Your task to perform on an android device: In the eBAy app,search for the adidas high top style in shoe shaft style, as it has good ankle support.
Image 0: 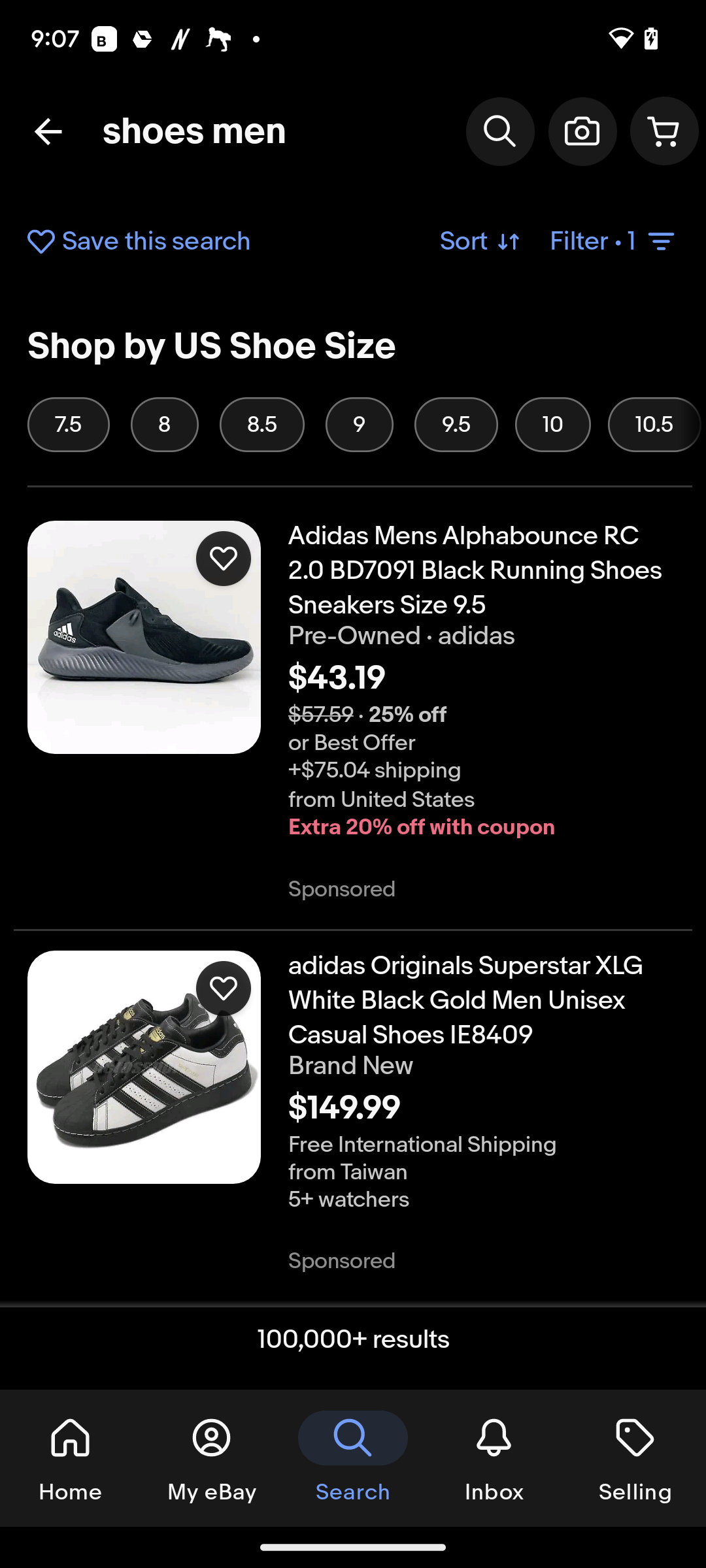
Click on Filter at the top right of the screen.
Step 0: click (614, 242)
Image 1: 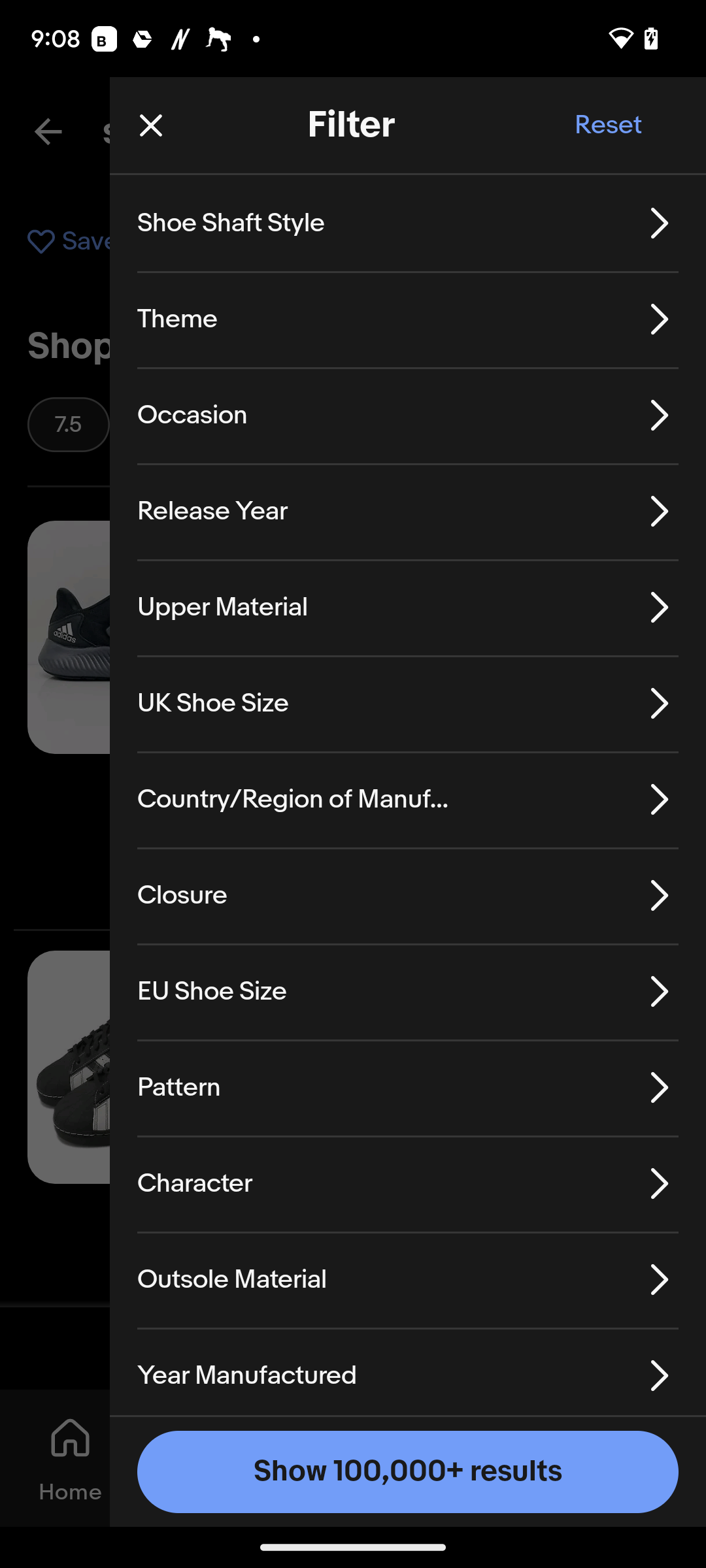
Click on shoe shaft style.
Step 1: click (231, 223)
Image 2: 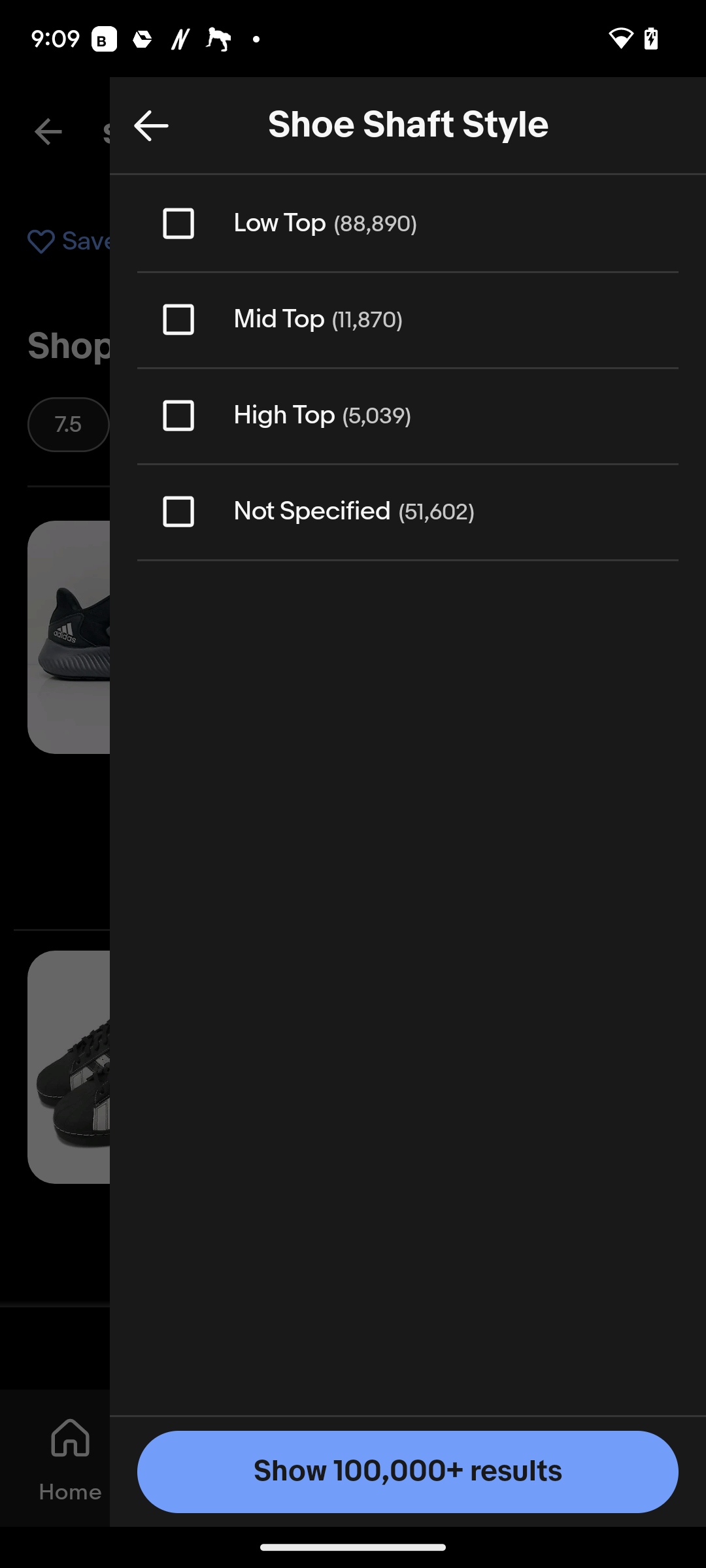
Click on High Top.
Step 2: click (281, 415)
Image 3: 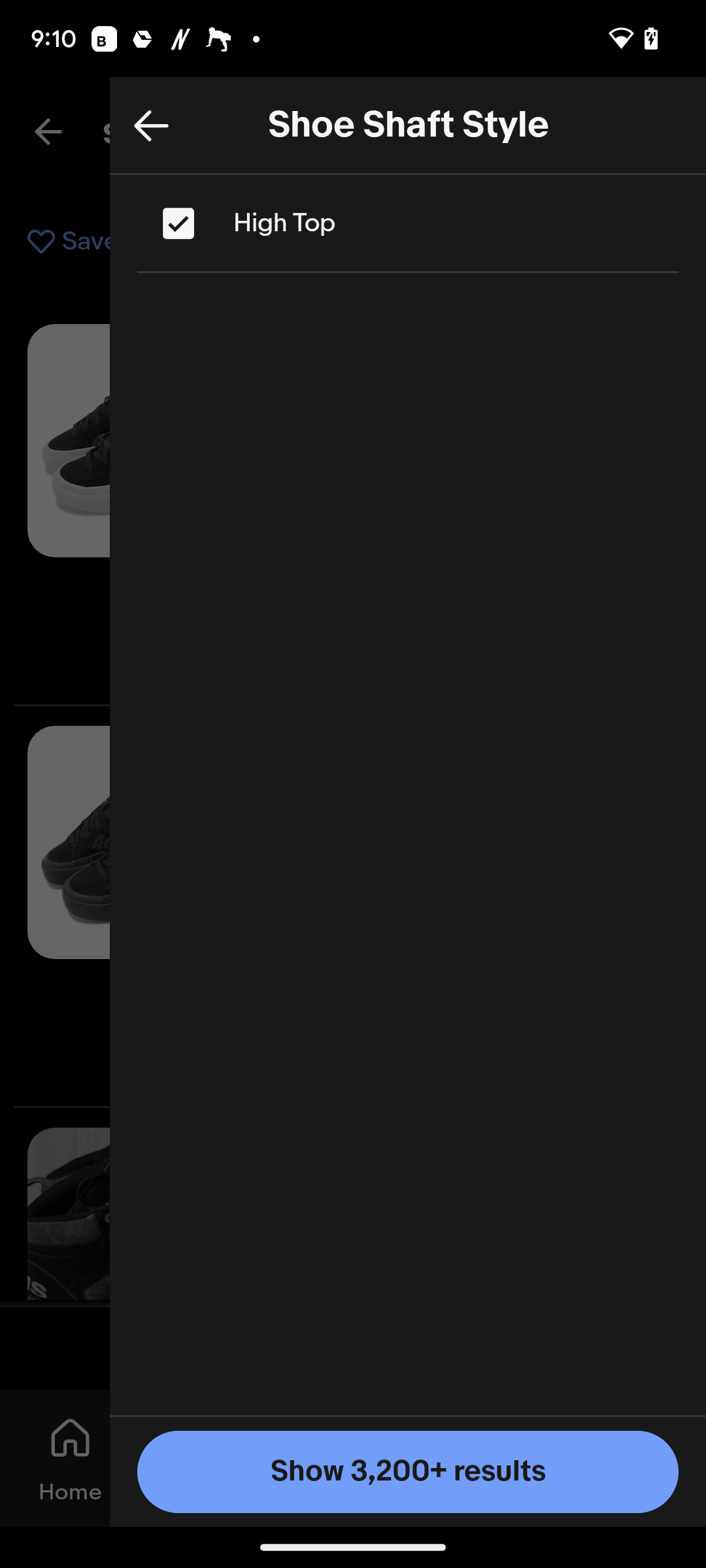
Click on show 3200 results at the bottom of the screen.
Step 3: click (342, 1502)